Your task to perform on an android device: Open the Hello Weather app, Share the current weather forecast to dbwscratch.test.id2@gmail.com via gmail
Image 0: 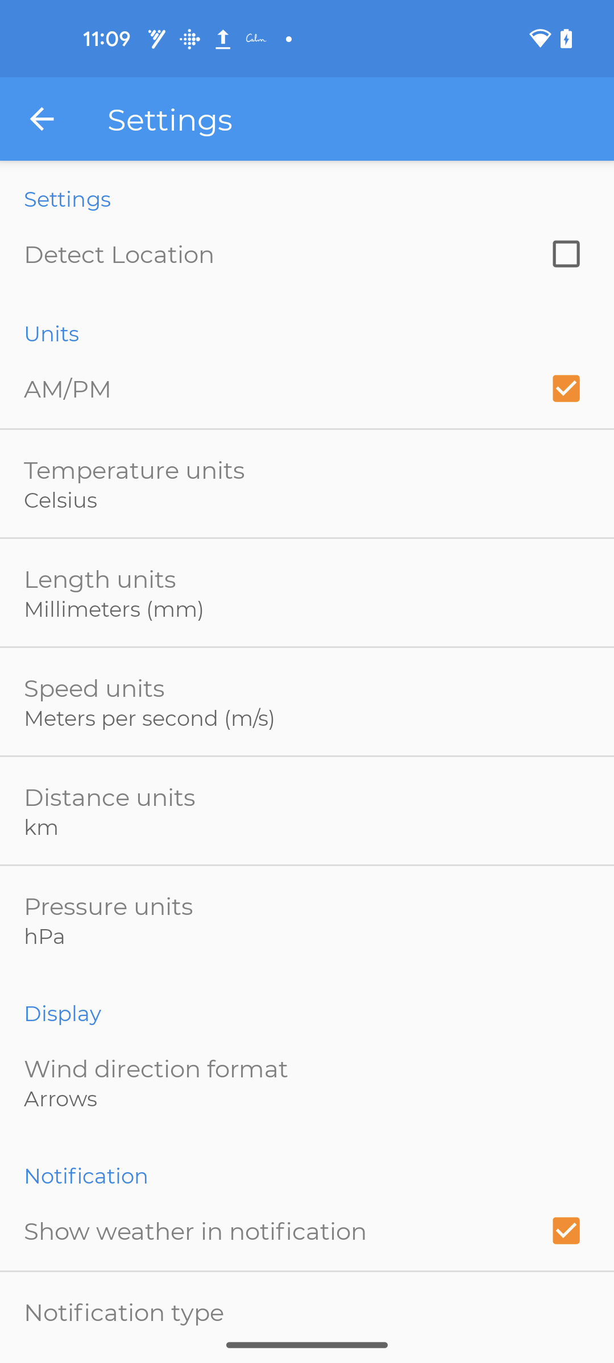
Open the Hello Weather app
Step 0: open app "Hello Weather"
Image 1: 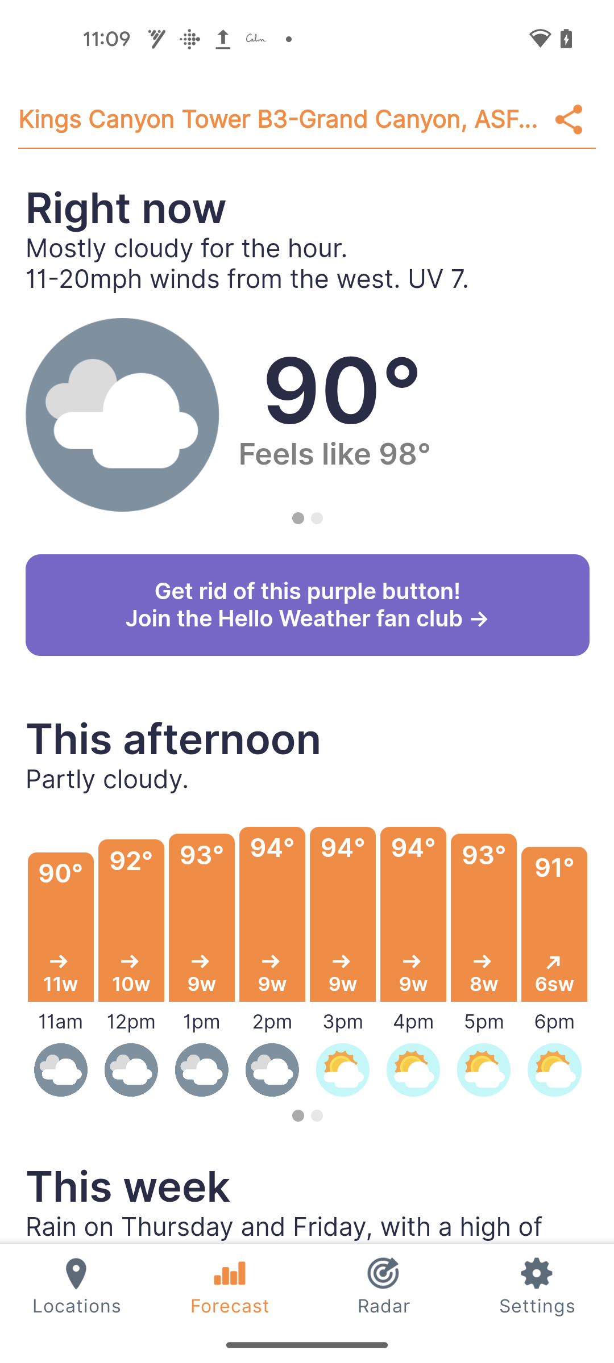
Click on the Share icon at the top right corner of the  screen
Step 1: click (568, 119)
Image 2: 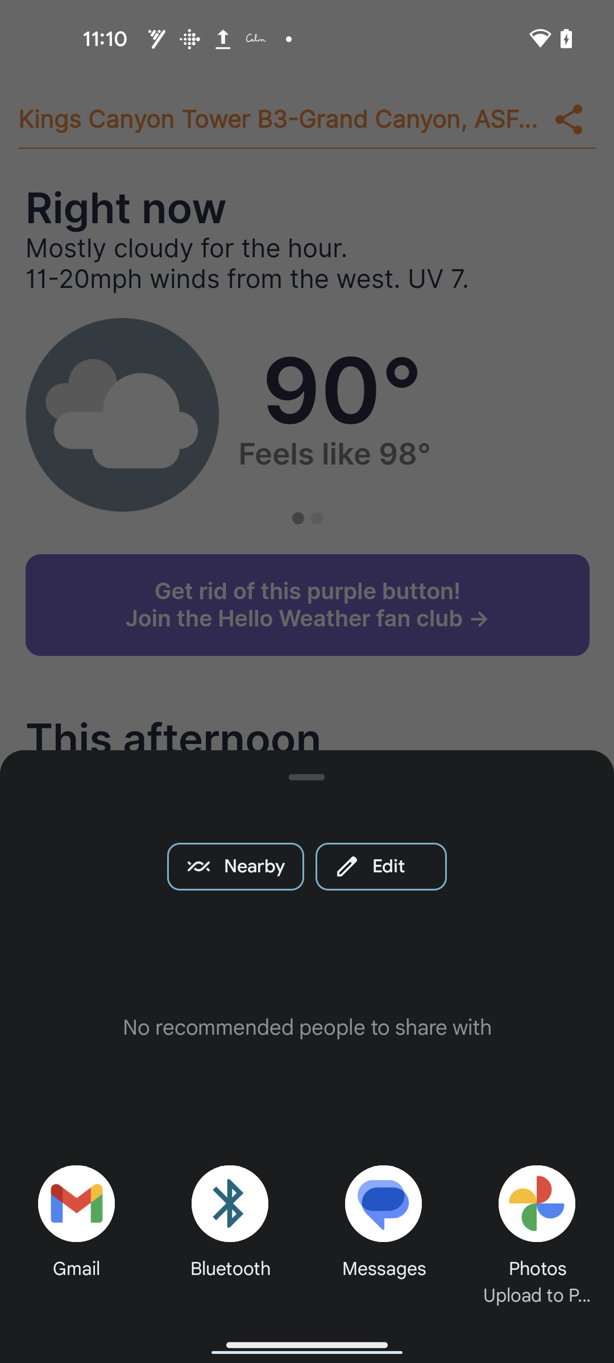
Click on the gmail icon at the bottom left of the screen
Step 2: click (76, 1203)
Image 3: 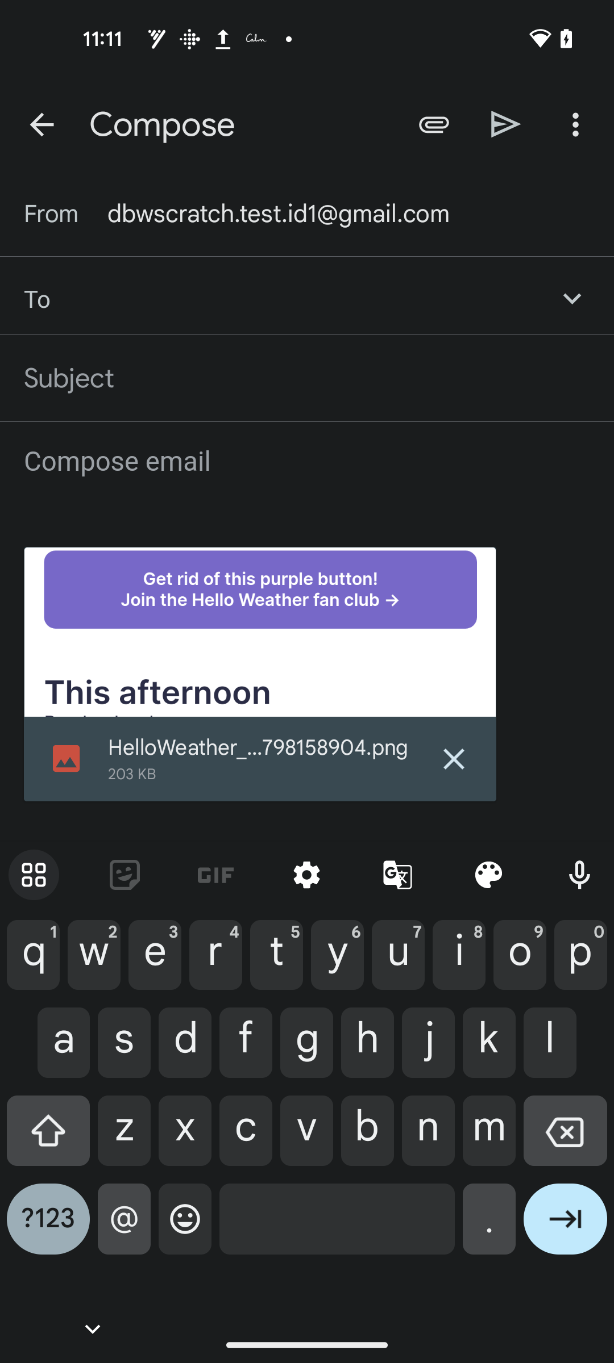
Type dbwscratch.test.id2@gmail.com
Step 3: type "dbwscratch.test.id2@gmail.com"
Image 4: 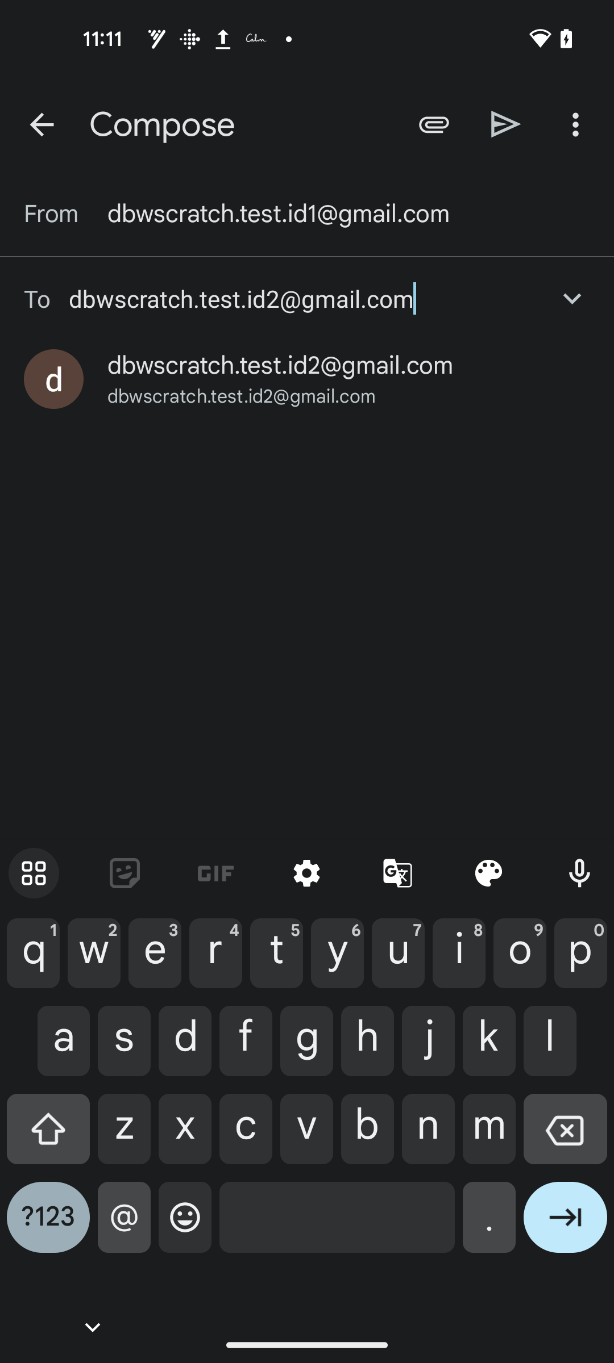
Click on the Send icon at the top right of the screen
Step 4: click (506, 124)